Your task to perform on an android device: There is an email I received from my friend Amelia Miller that contains the "Queen's Gambit.pdf" file. Starred the mail on the Gmail app.
Image 0: 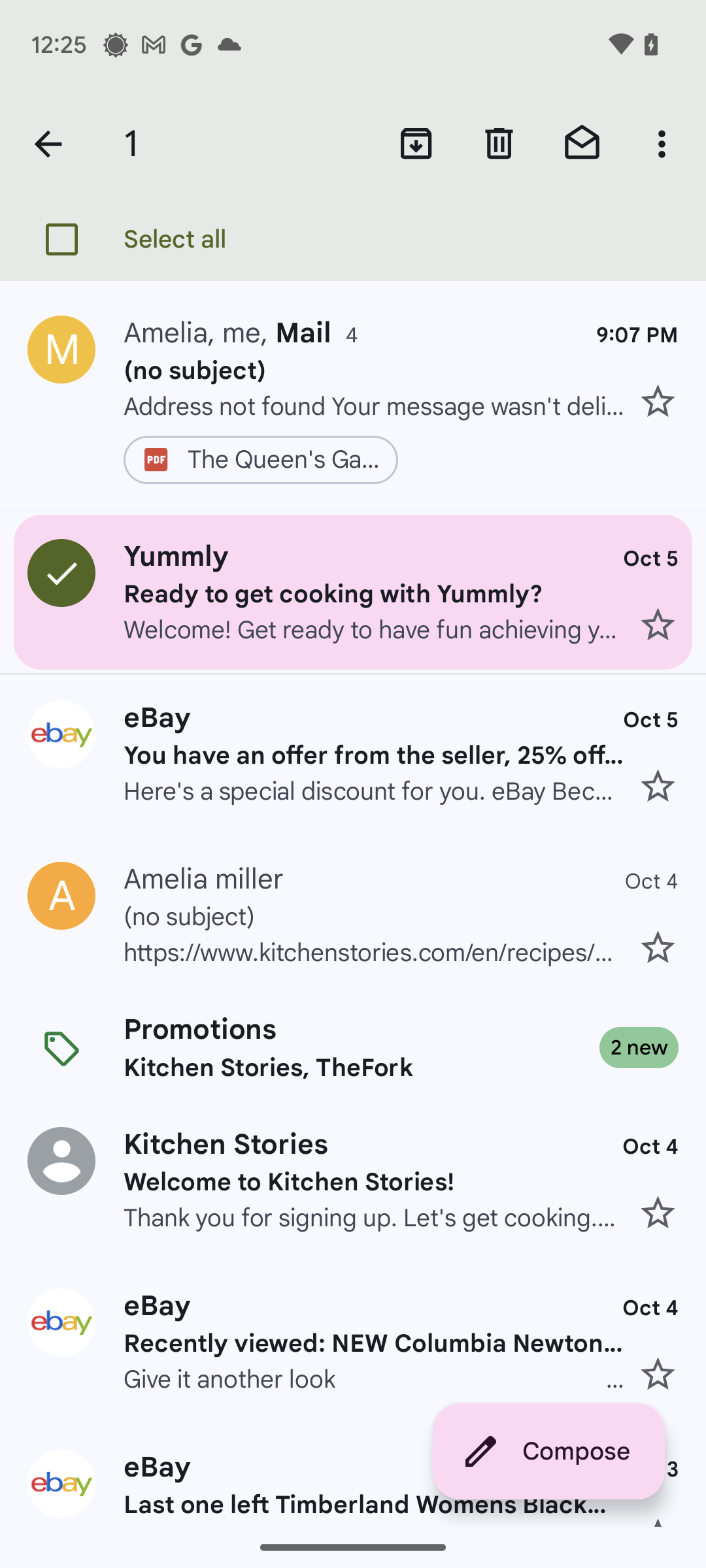
Use go back once.
Step 0: press back button
Image 1: 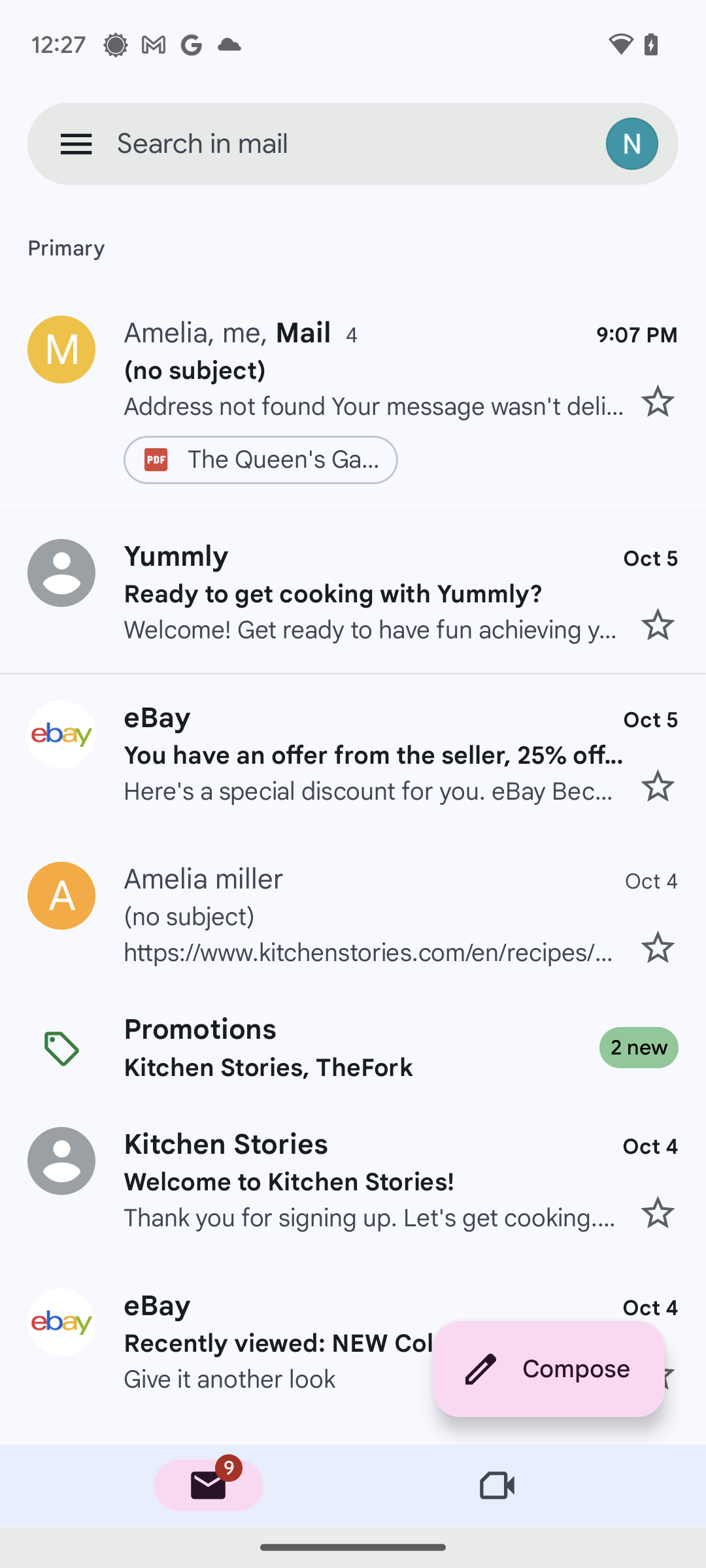
Click on the star on the right side of the mail by Amelia.
Step 1: click (353, 399)